Your task to perform on an android device: I travel with Spirit Airlines regularly and like their service, so look up the flight details in the booking.com app and sort by the cheapest direct flights.
Image 0: 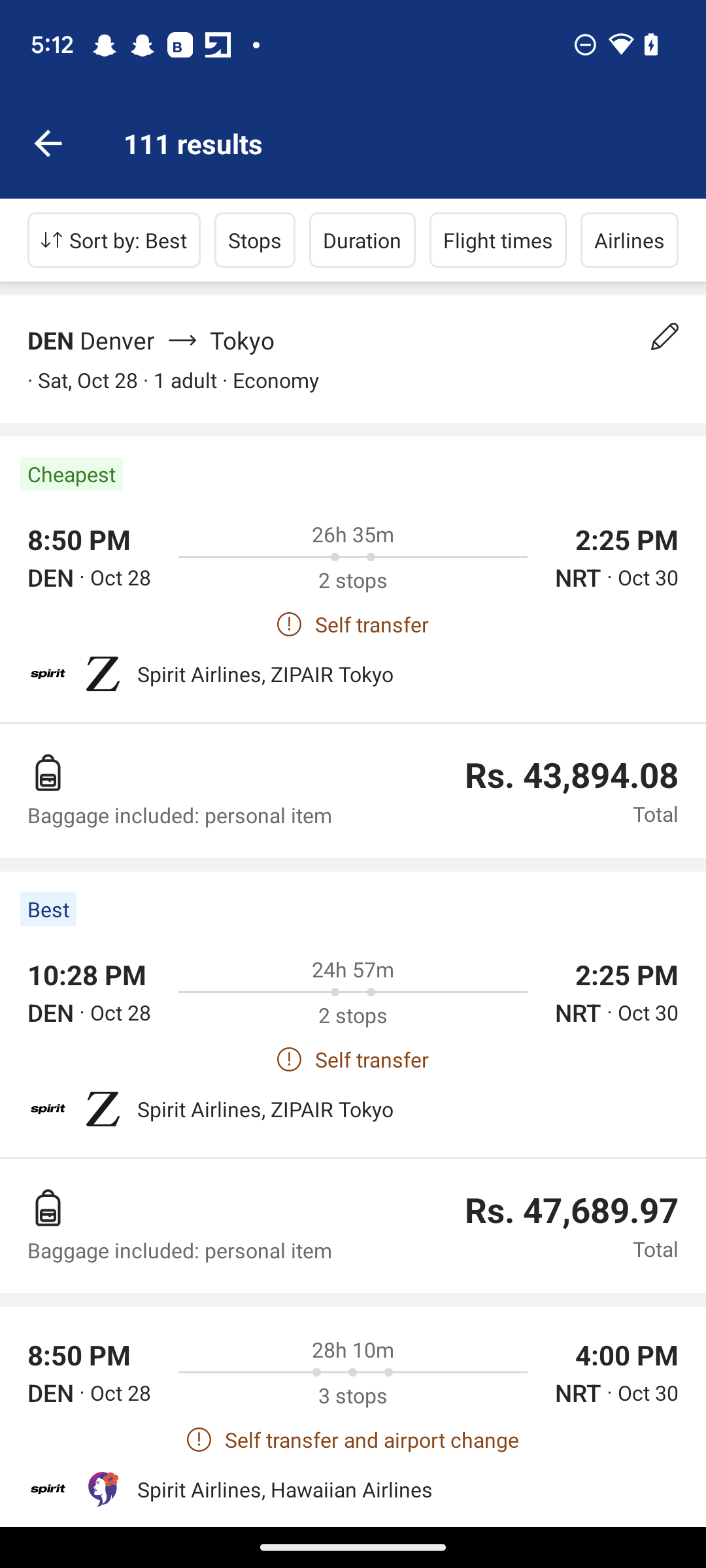
Click on the first flight result.
Step 0: click (353, 647)